Your task to perform on an android device: In the p.louise cosmetic app, my wife asked for a Liquid Blush, thus I'd want to look at one in order to offer her a small present.
Image 0: 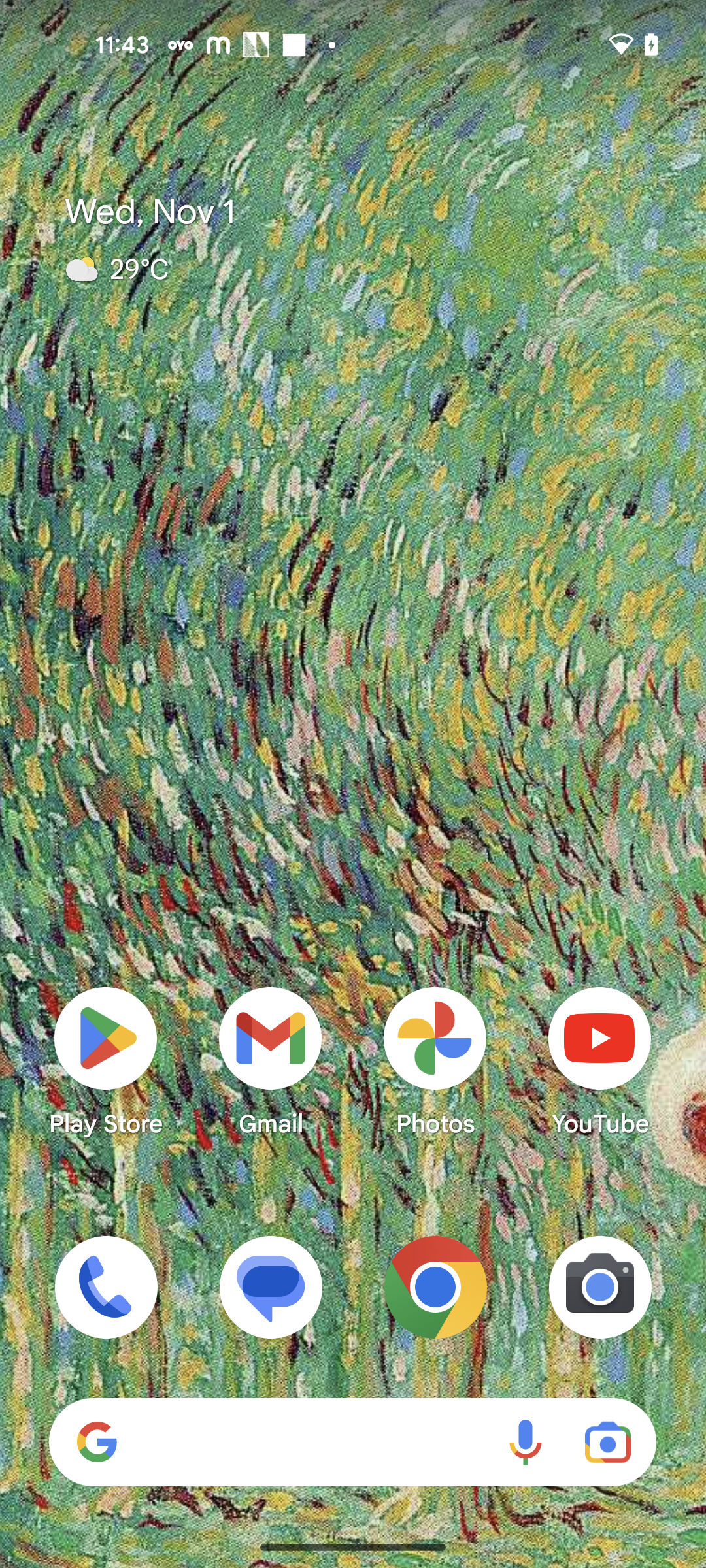
Open the p.louise cosmetic app
Step 0: open app "P Louise Cosmetics"
Image 1: 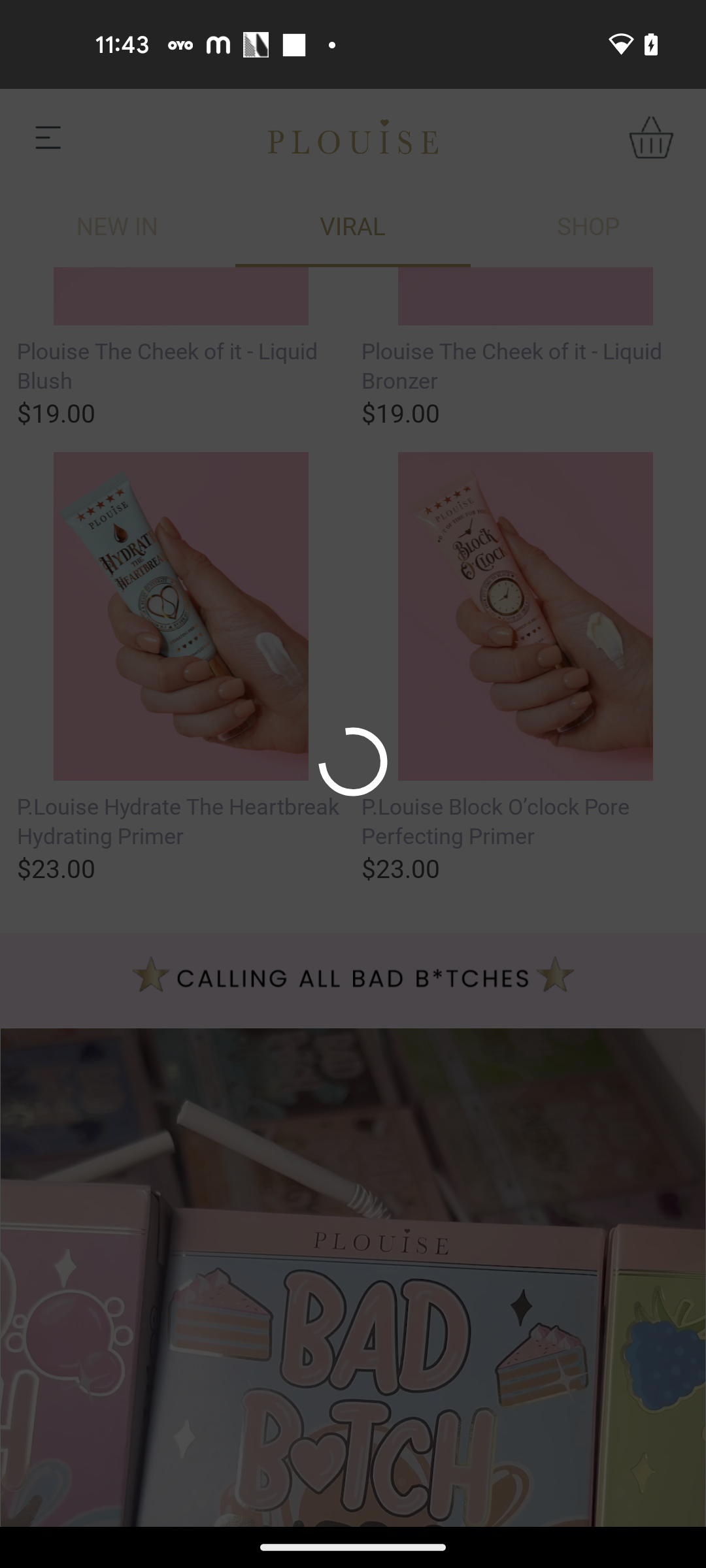
Open the p.louise cosmetic app
Step 1: wait
Image 2: 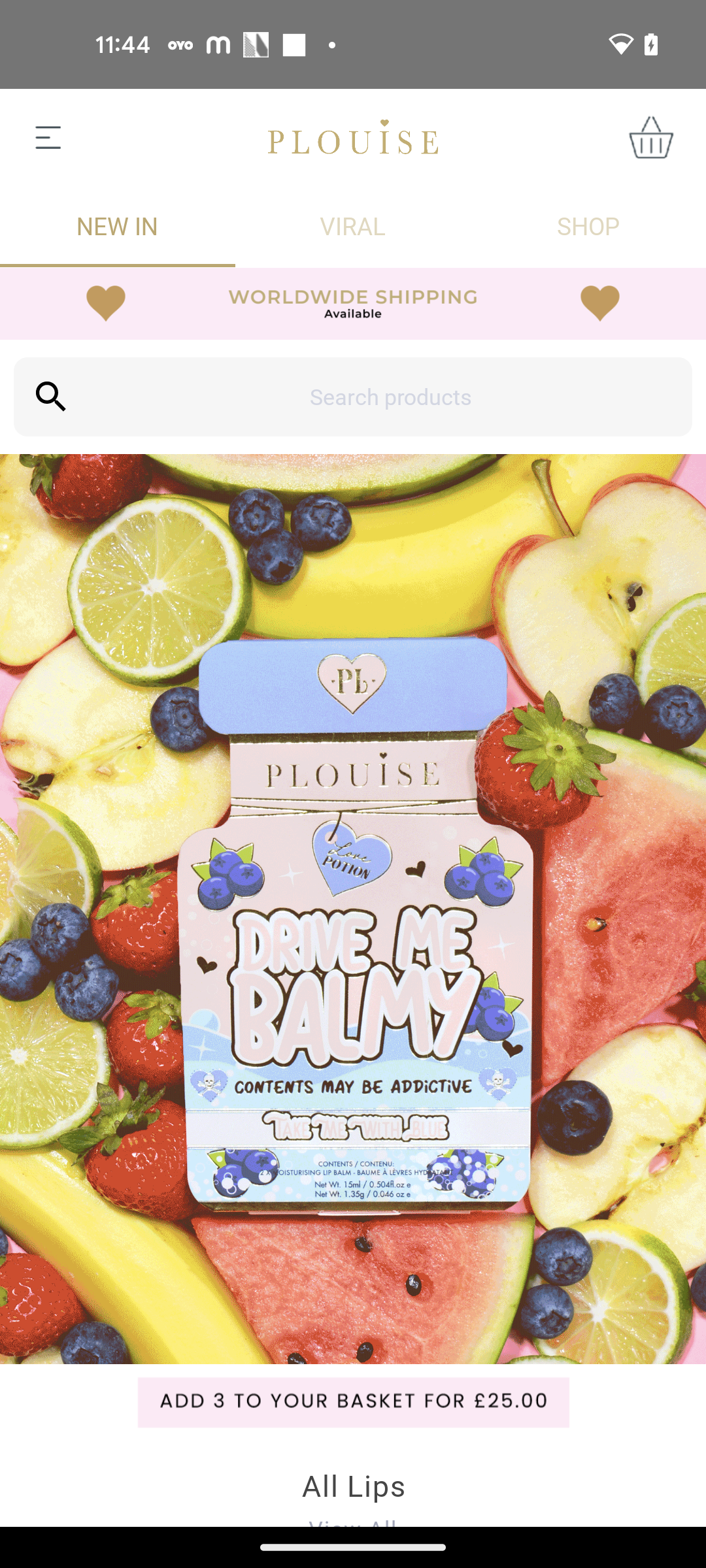
Click on the search bar
Step 2: click (390, 397)
Image 3: 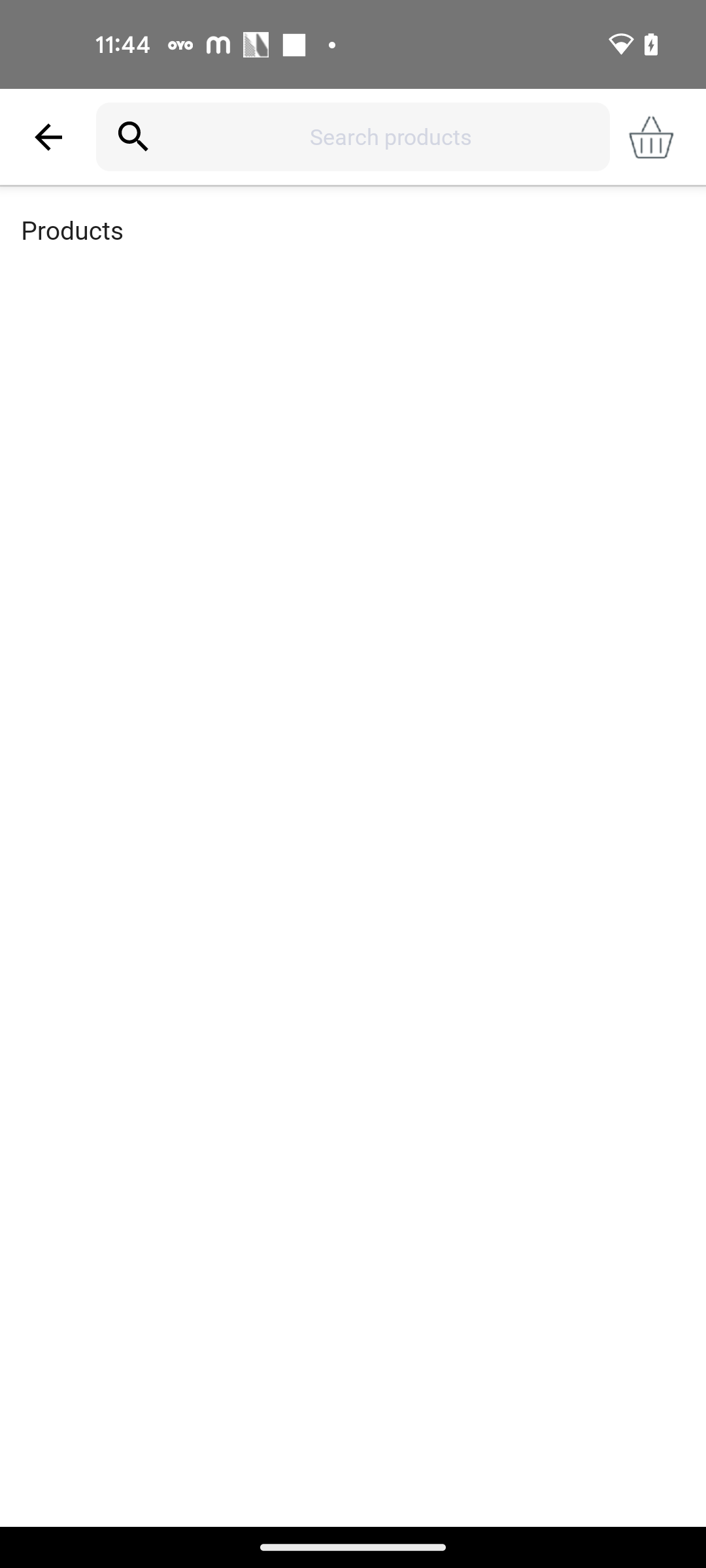
Click on the search bar
Step 3: click (390, 137)
Image 4: 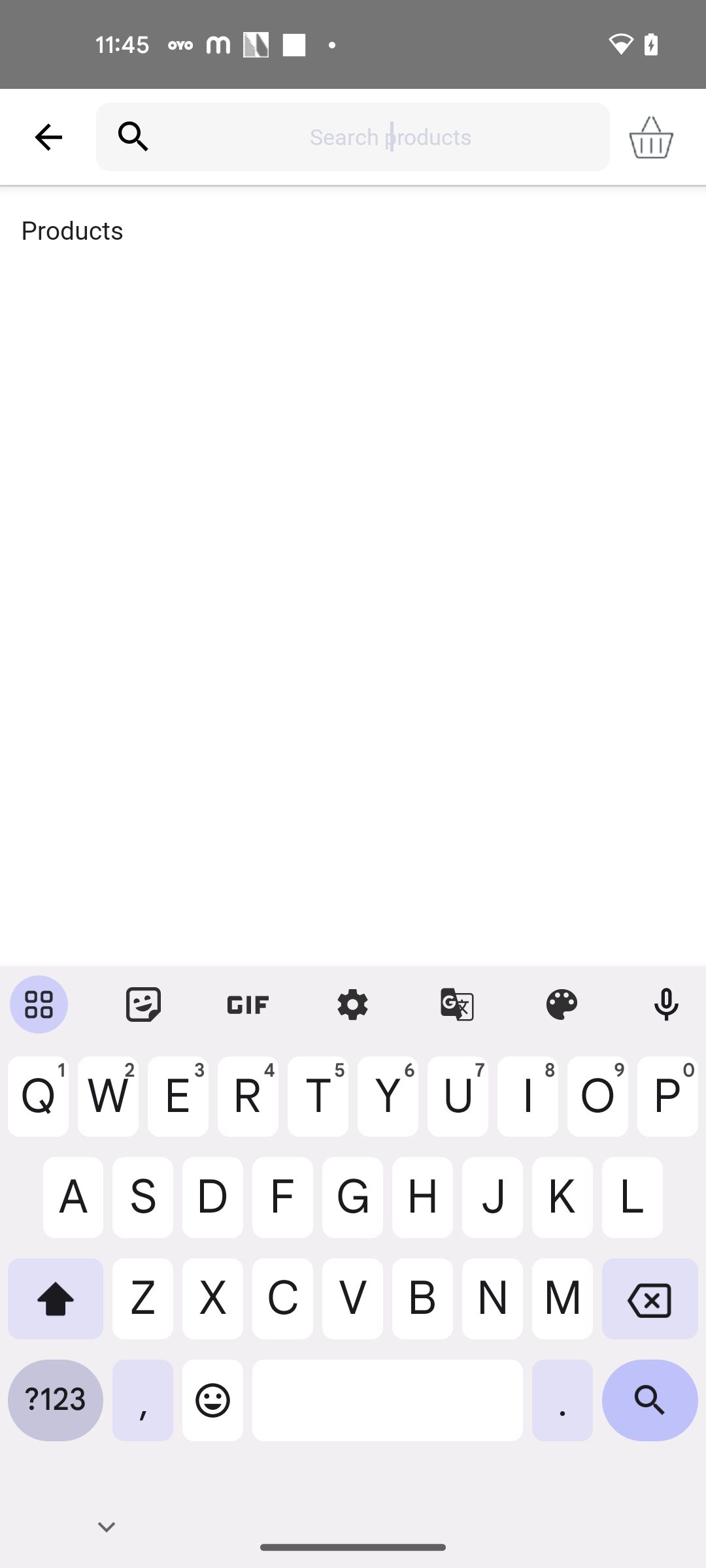
Search for Liquid Blush
Step 4: type "Liquid Blush"
Image 5: 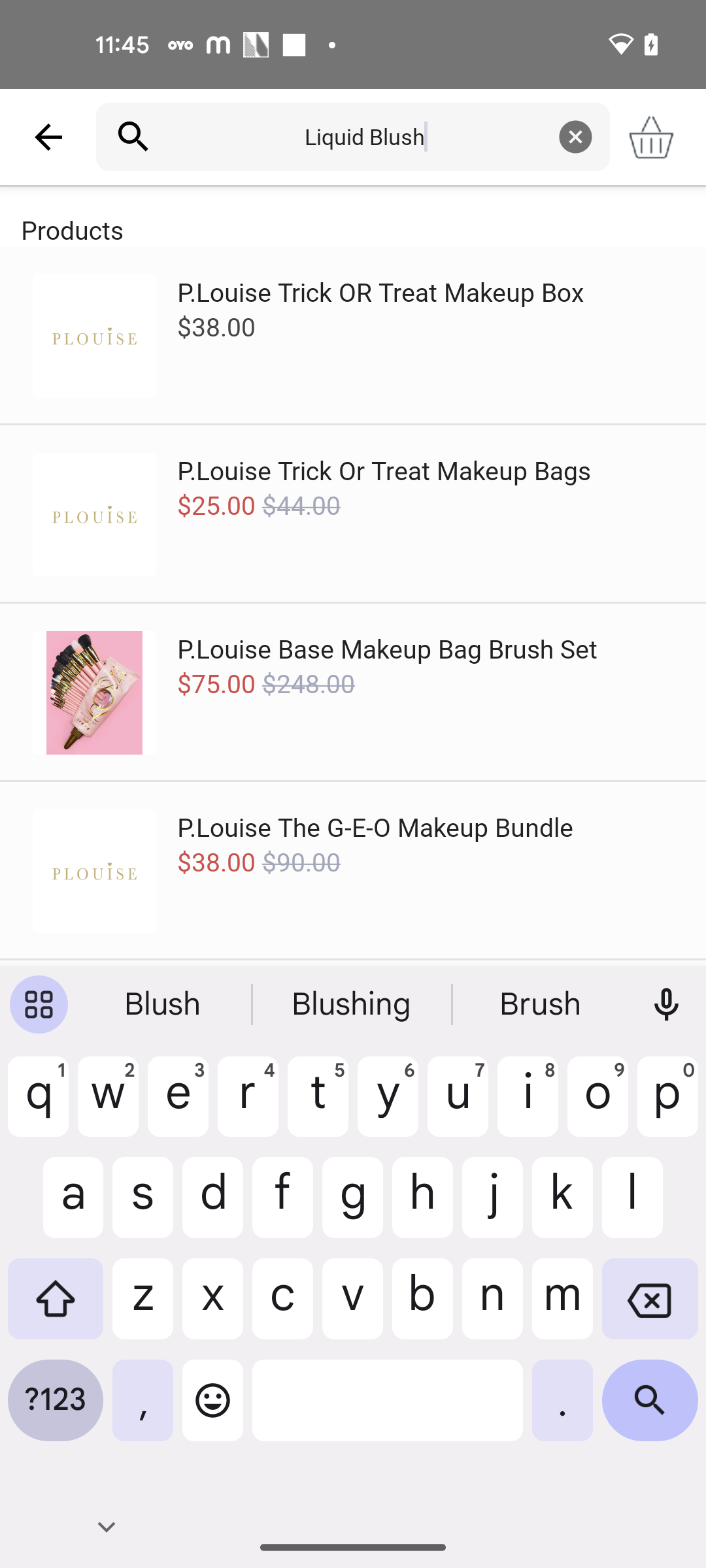
Click on the search icon at the bottom right corner of the screen
Step 5: click (650, 1410)